Your task to perform on an android device: Babbel is a consistent part of my routine and it drives me, thus I want to monitor my development there.
Image 0: 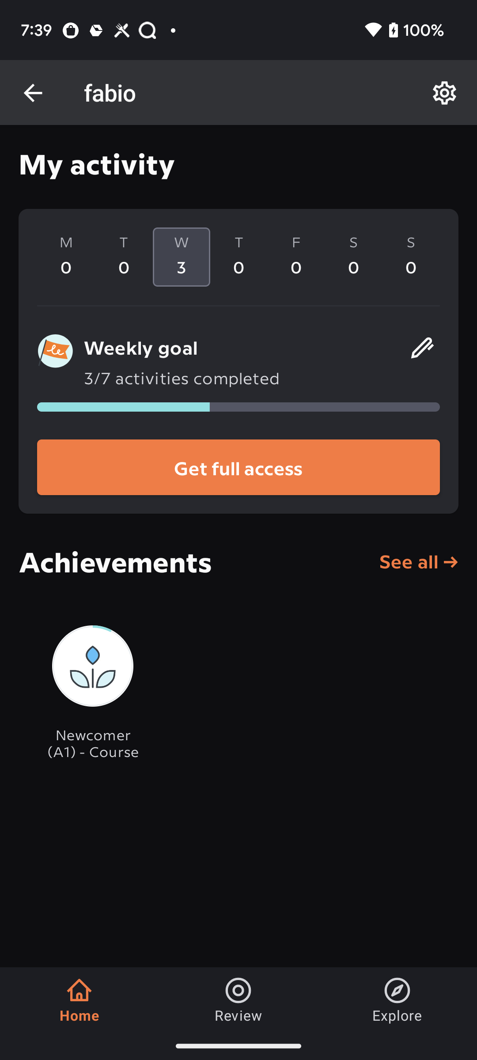
go to the Review section at the bottom of the screen
Step 0: click (238, 999)